Your task to perform on an android device: Open the DigiCal App, Create an event titled as Live Raters Meeting on August 8, 2023, from 1:00 p.m. to 2:00 p.m. for the Rater's Task Quality Meeting with Leads and QAs.
Image 0: 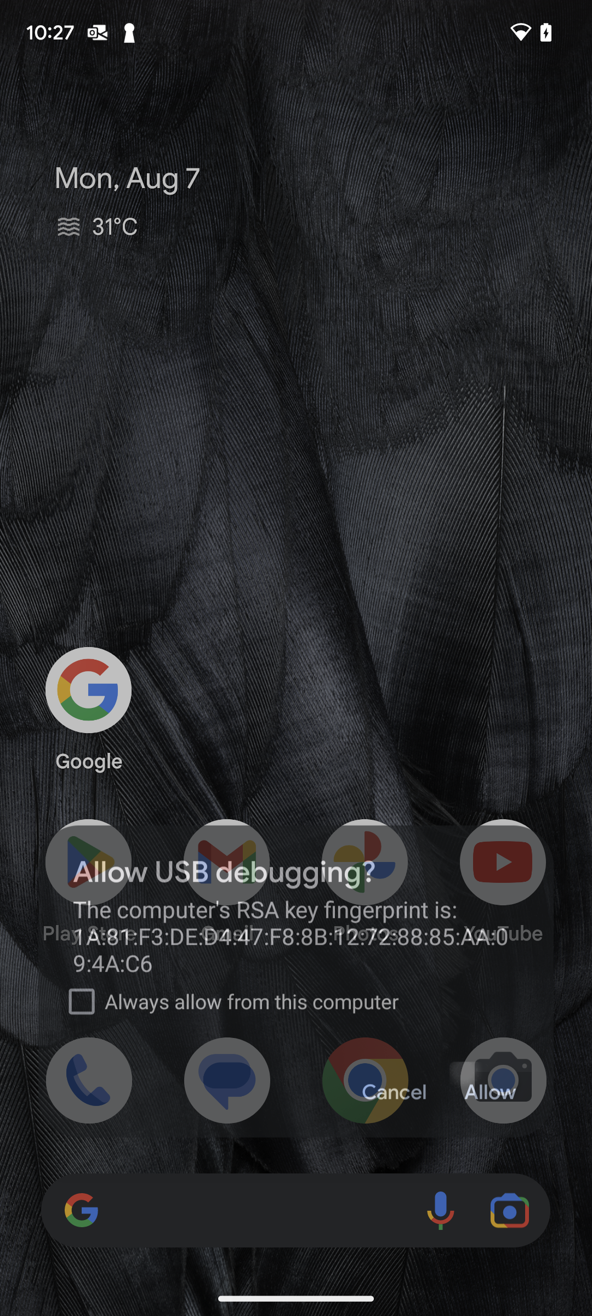
Open the DigiCal App
Step 0: open app "DigiCal"
Image 1: 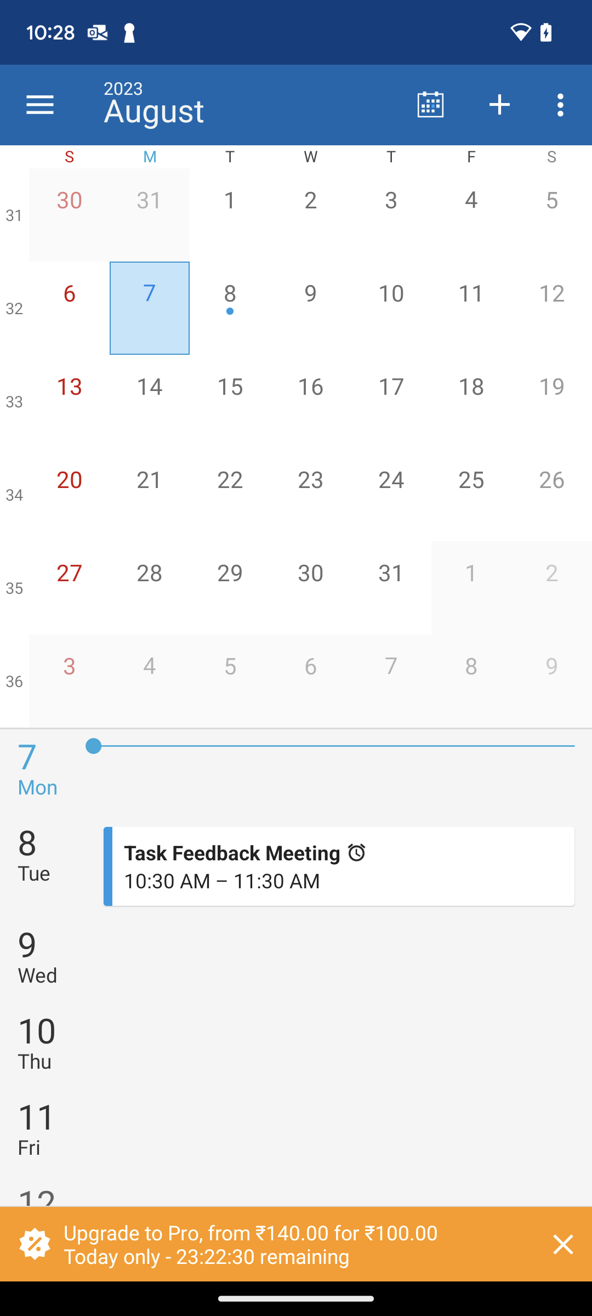
Click on the "+" Button to create an Event 
Step 1: click (500, 105)
Image 2: 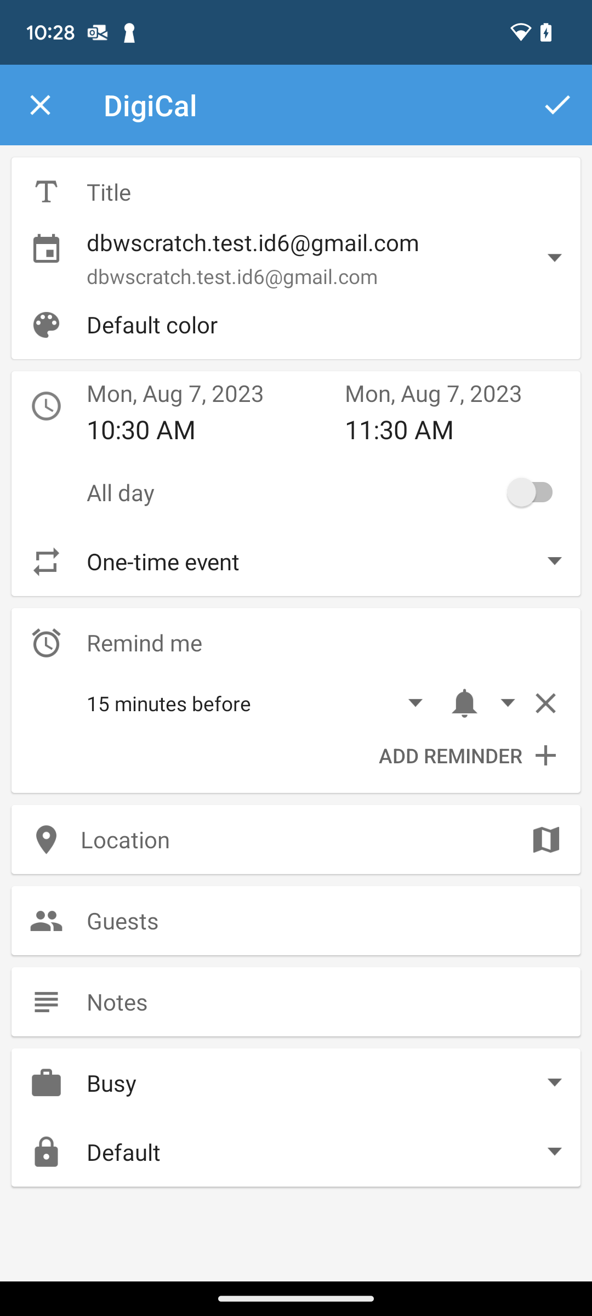
Click on the Titled Option 
Step 2: click (328, 191)
Image 3: 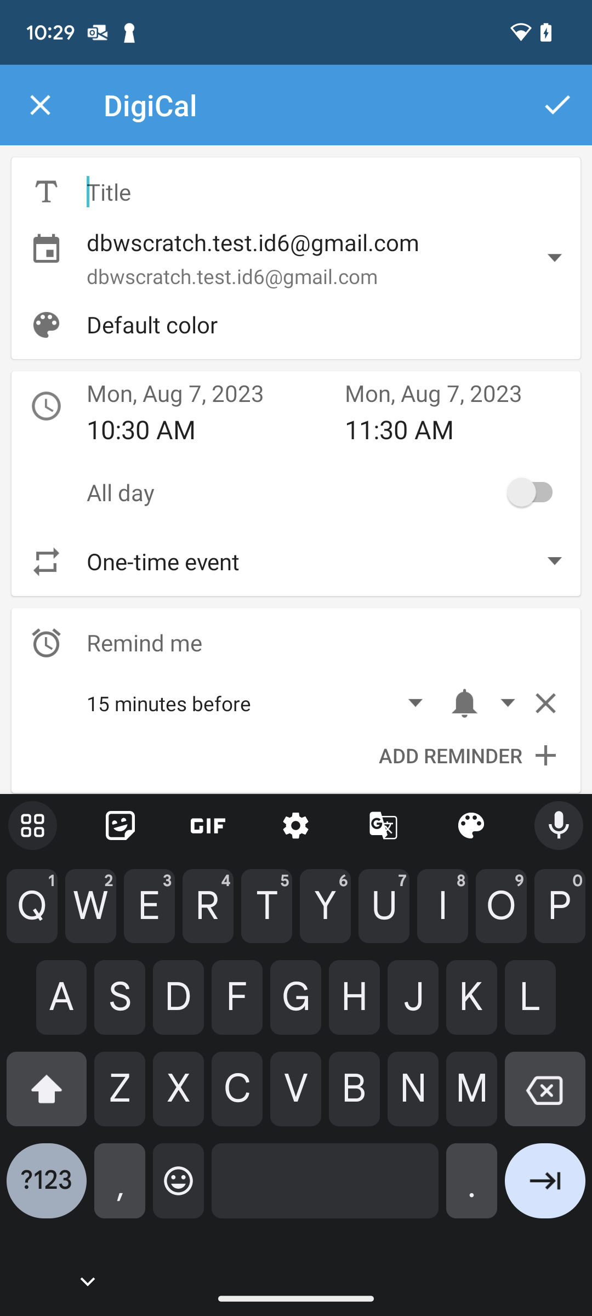
Enter the Titled name as Live Raters Meeting
Step 3: type "Live Raters Meeting"
Image 4: 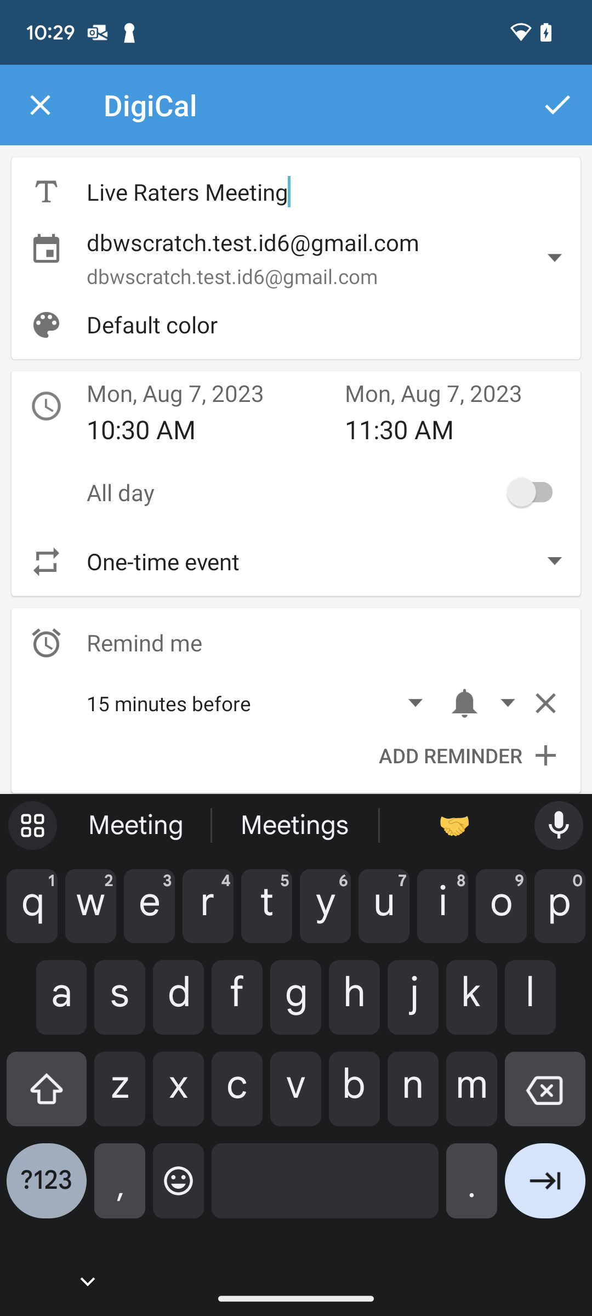
Click on the Date Section 
Step 4: click (204, 391)
Image 5: 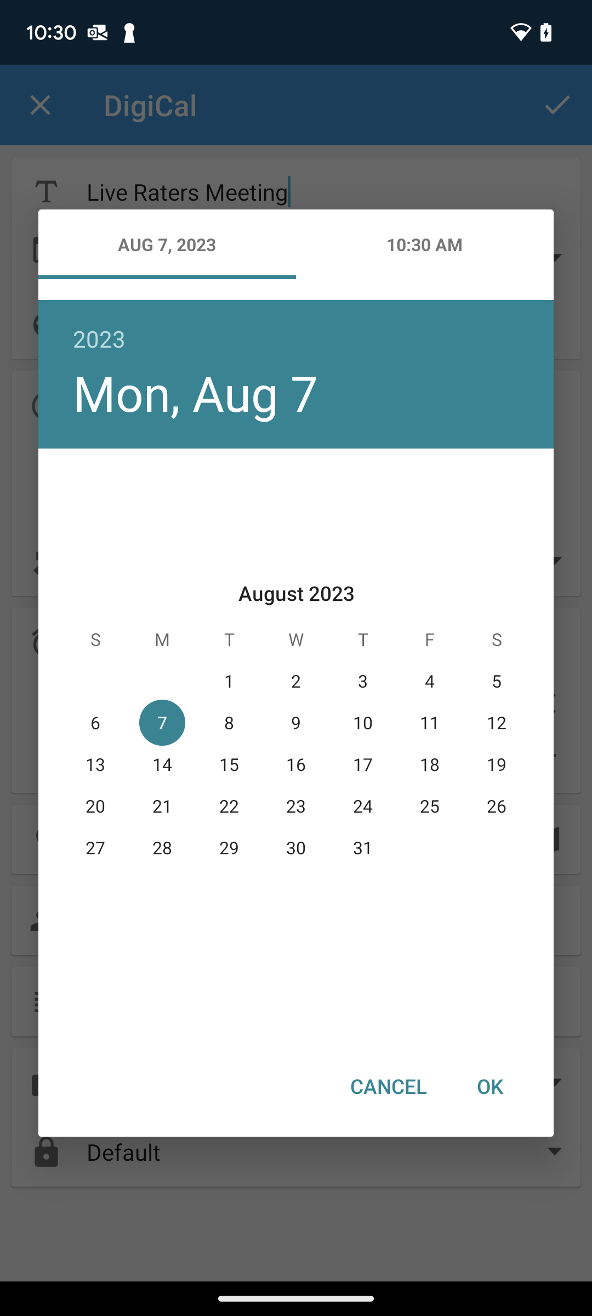
Click on the "8" Date 
Step 5: click (225, 718)
Image 6: 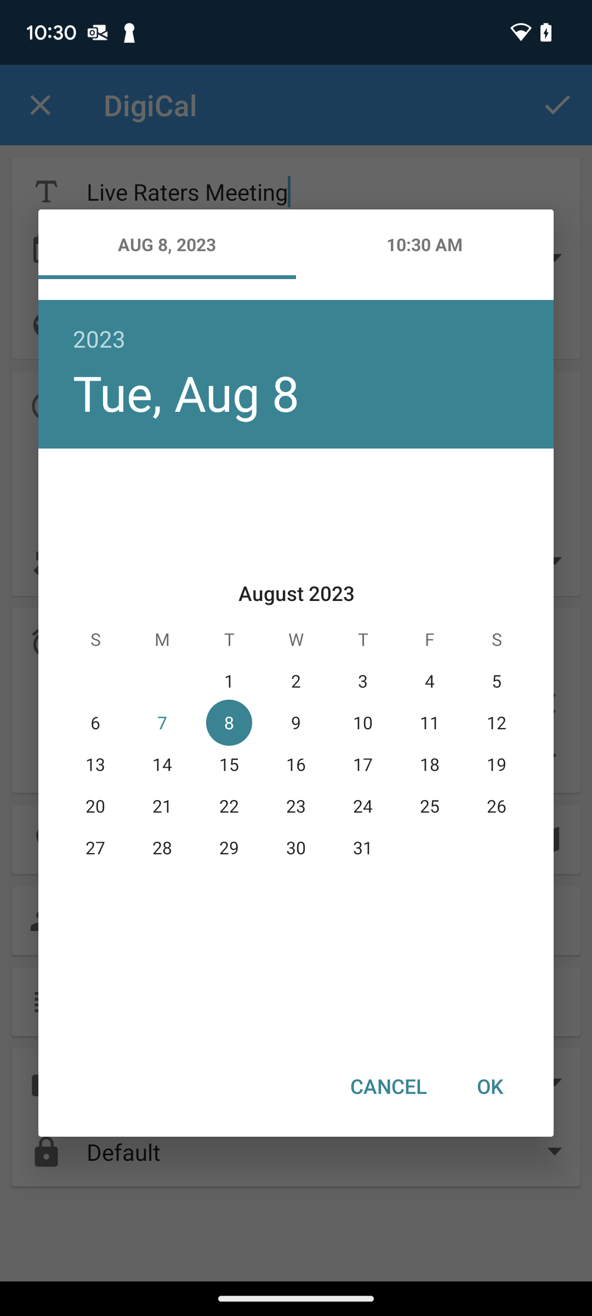
Click on the OK button 
Step 6: click (489, 1086)
Image 7: 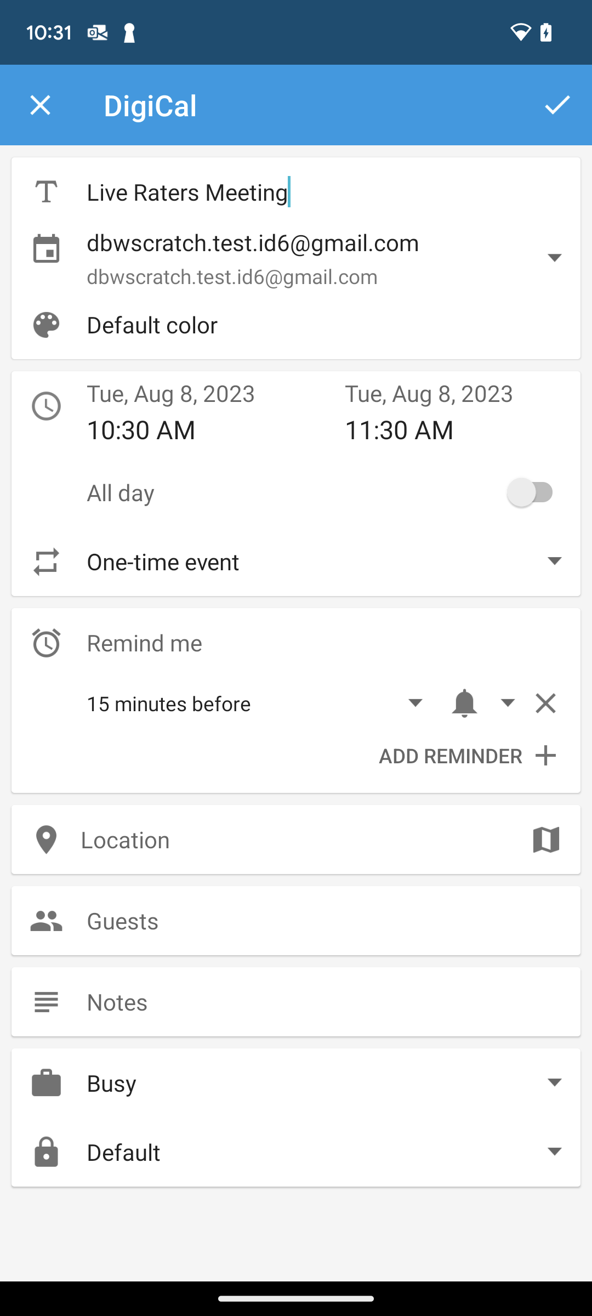
Click on the Time Section 
Step 7: click (204, 434)
Image 9: 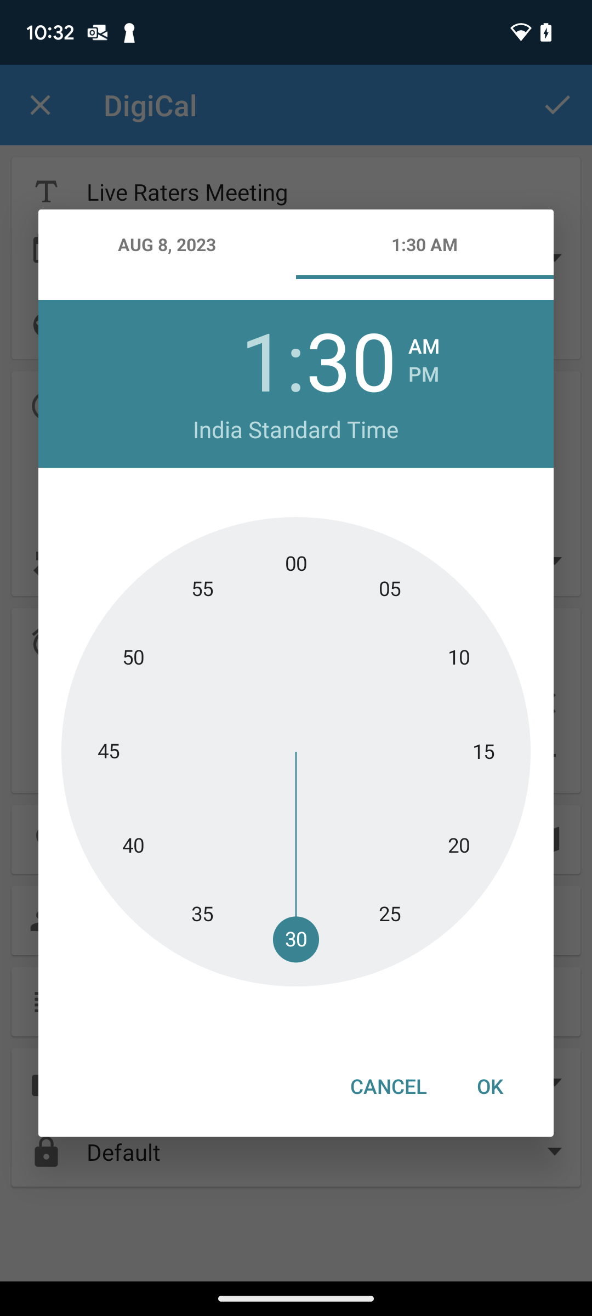
Click on the "00" Number to set the Minute 
Step 9: click (293, 570)
Image 11: 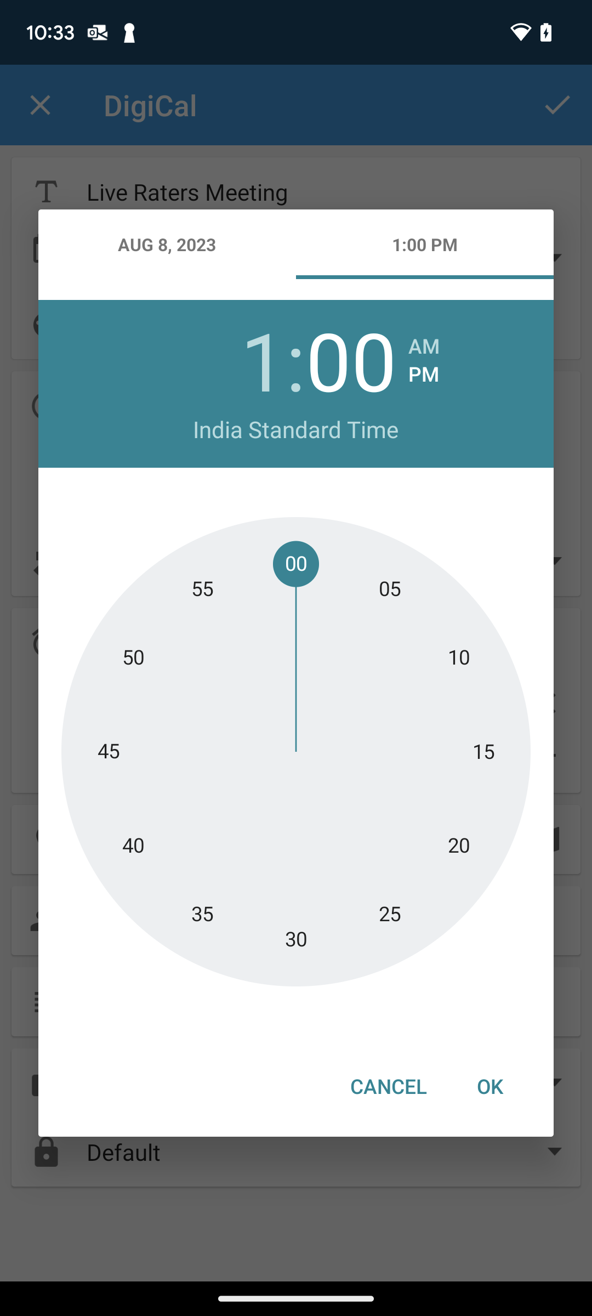
Click on the OK Button 
Step 11: click (489, 1086)
Image 12: 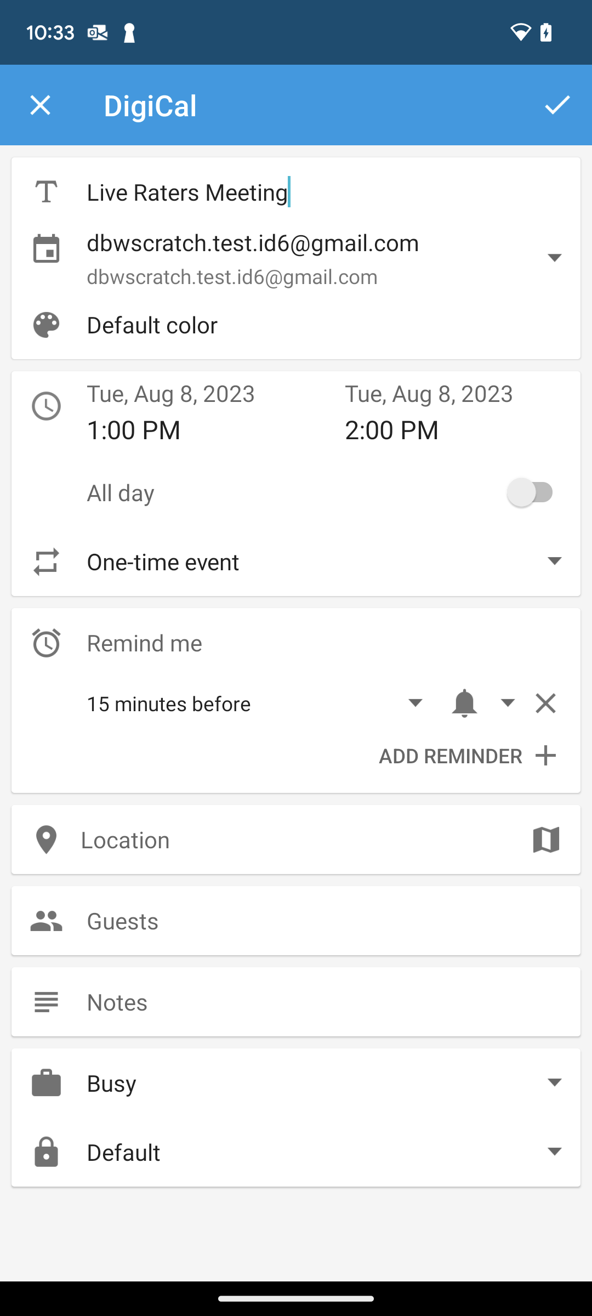
Click on the Four Horizontal Line Notes Bar
Step 12: click (46, 1002)
Image 13: 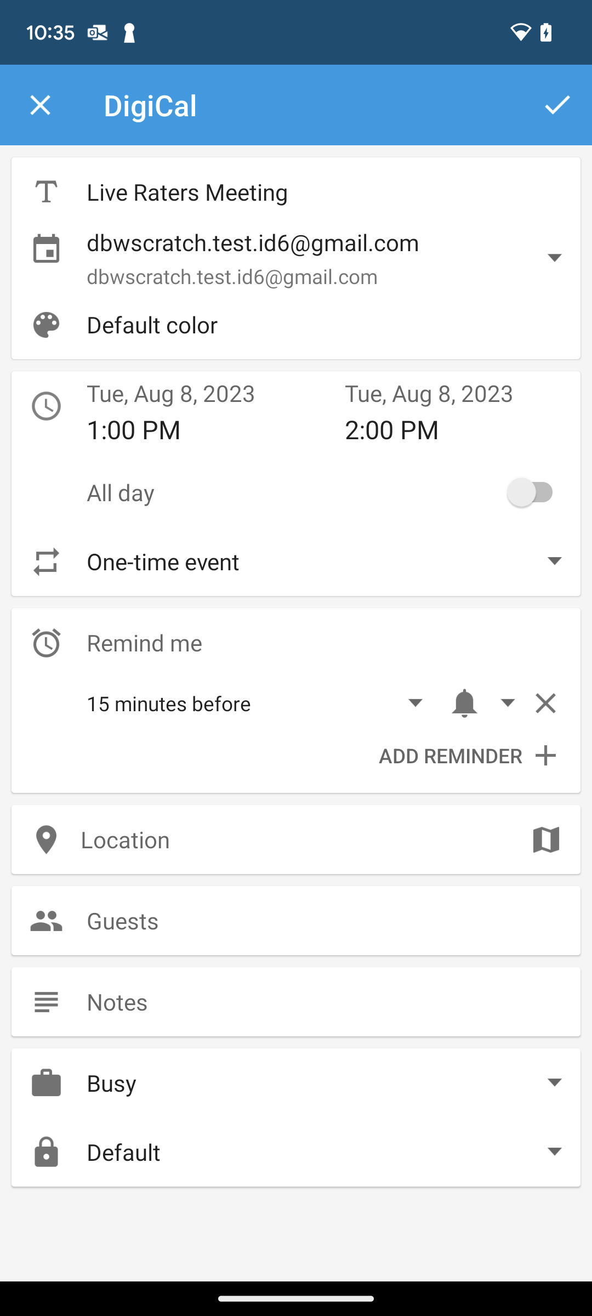
Click on the Four Horizontal Line Notes Bar
Step 13: click (333, 1002)
Image 14: 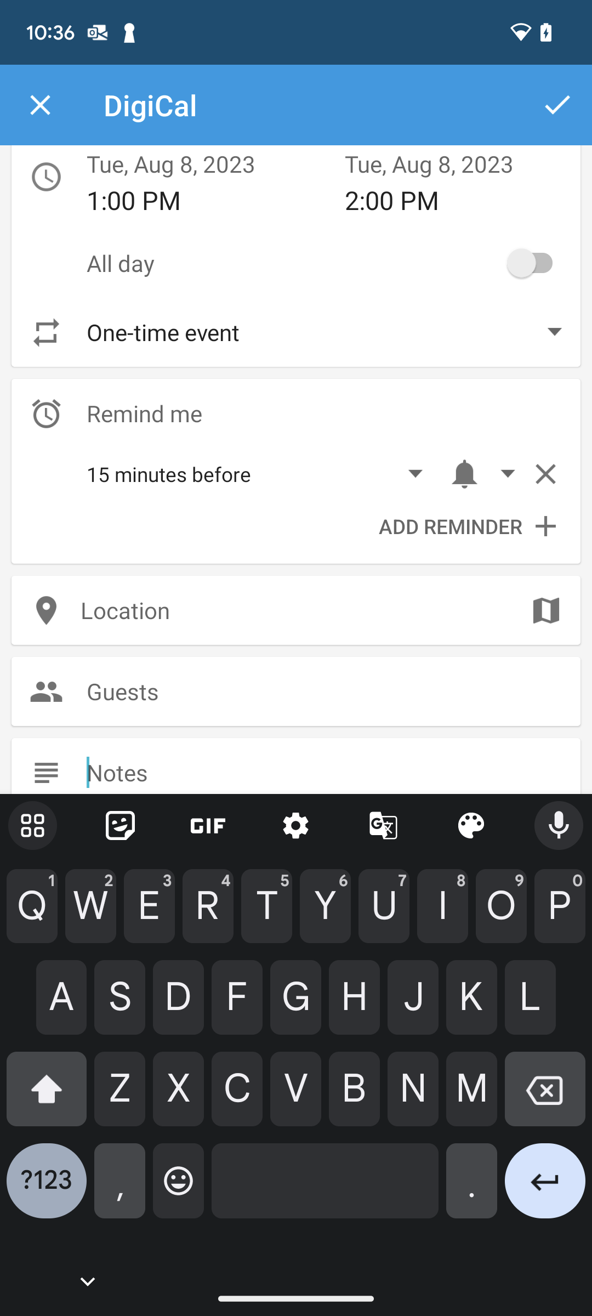
Enter the name as Rater's Task Quality Meeting with Leads and QAs to set the Description of the meeting 
Step 14: type "Rater's Task Quality Meeting with Leads and QAs"
Image 15: 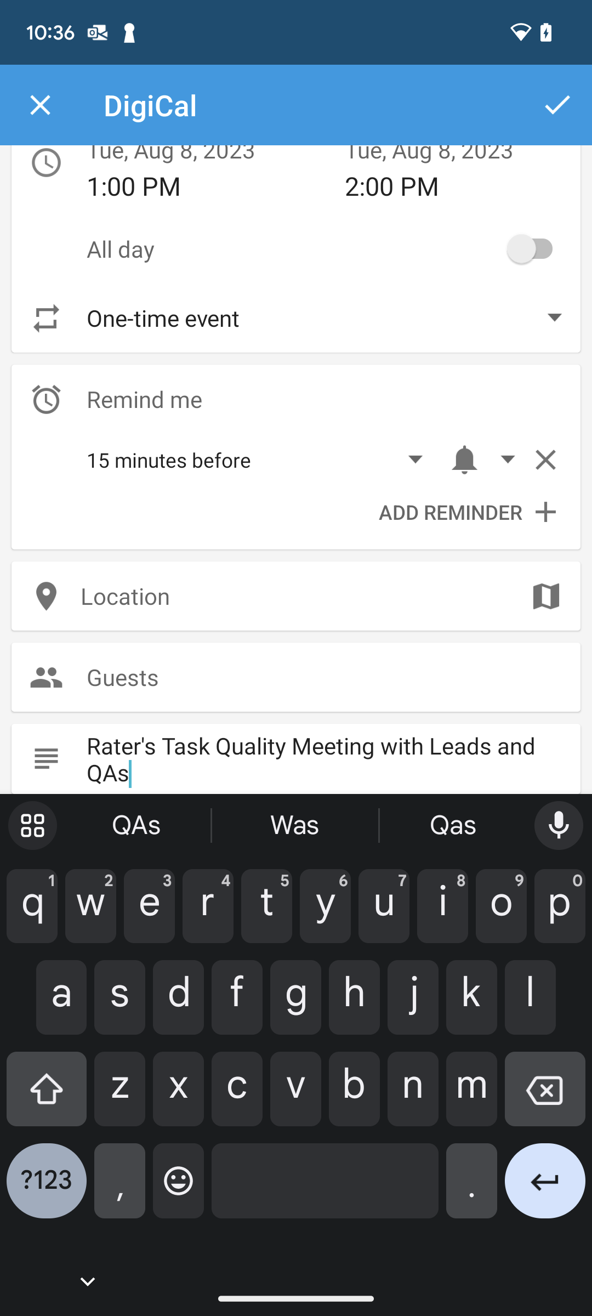
Click on the Right Click Button in the Top right corner of the screen 
Step 15: click (557, 105)